Your task to perform on an android device: In the Trip.com app's AI assistance, ask about safety precautions to take when traveling in Amsterdam.
Image 0: 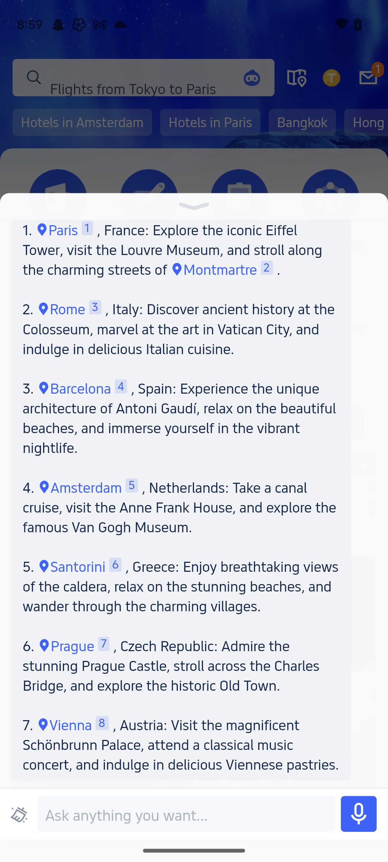
Click on the typing tab at the bottom of the screen.
Step 0: click (181, 804)
Image 1: 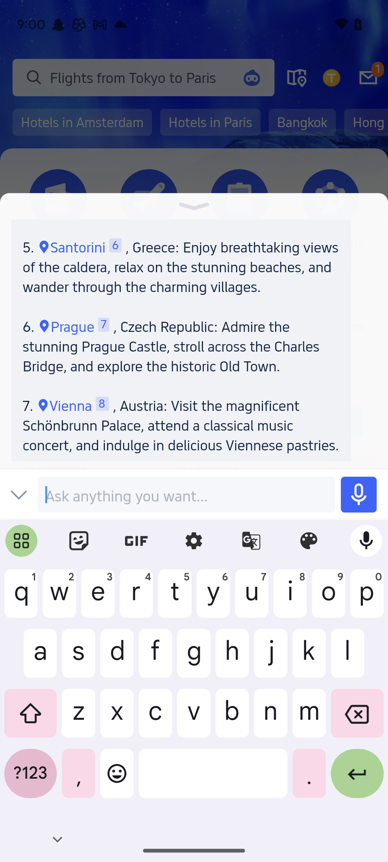
Type in safety precautions to take when traveling in Amsterdam.
Step 1: type "safety precautions to take when traveling in Amsterdam"
Image 2: 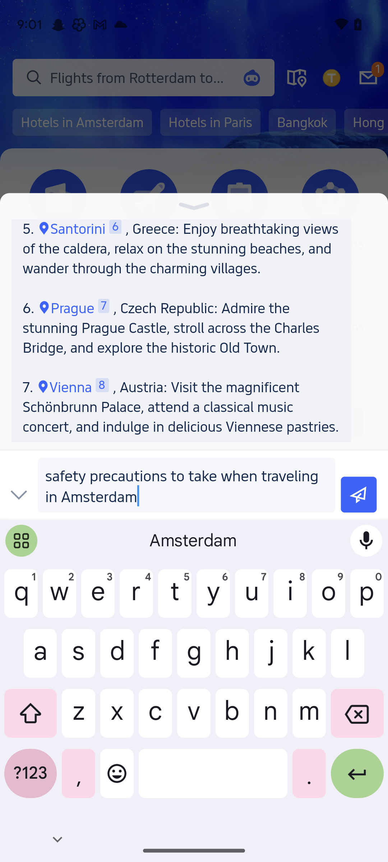
Click on the send icon.
Step 2: click (359, 495)
Image 3: 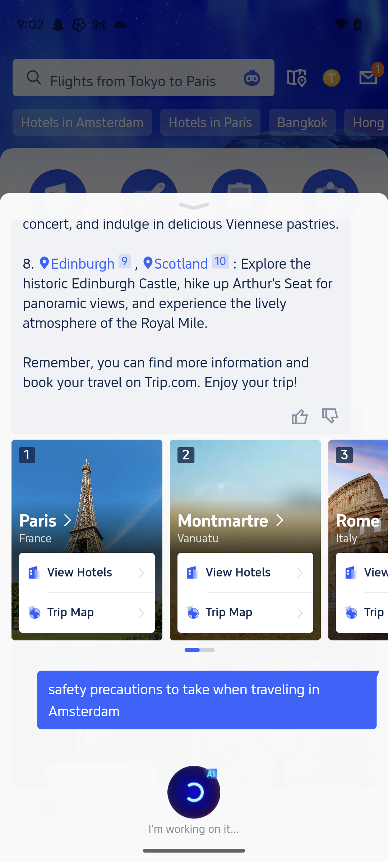
Click on the send icon.
Step 3: wait
Image 4: 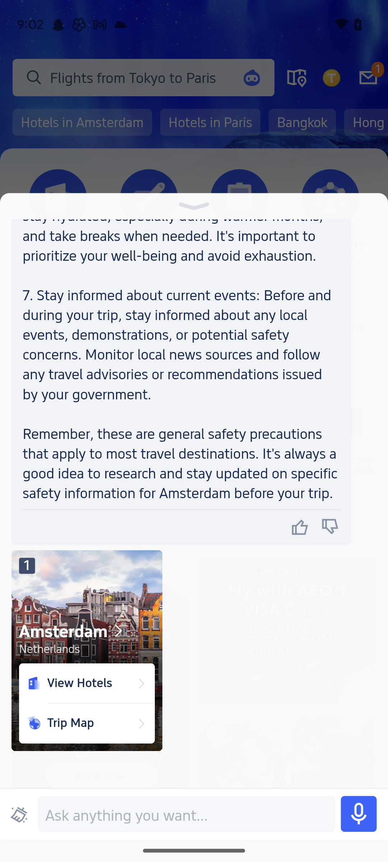
Scroll down to view all safety points.
Step 4: scroll up
Image 5: 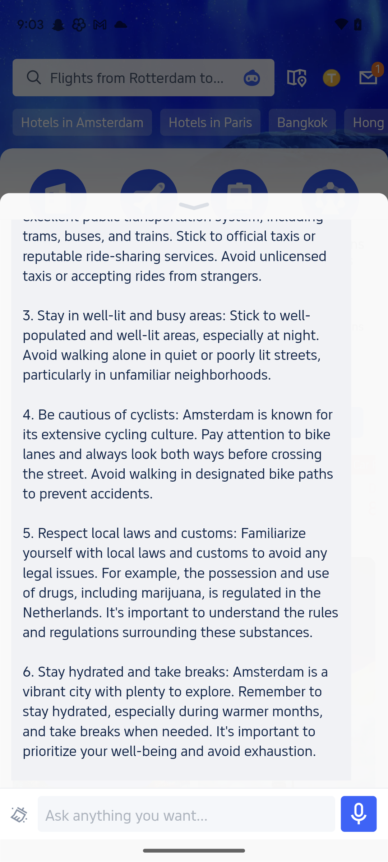
Scroll down to view all safety points.
Step 5: scroll up